Your task to perform on an android device: Pause the current Timer in the clock app
Image 0: 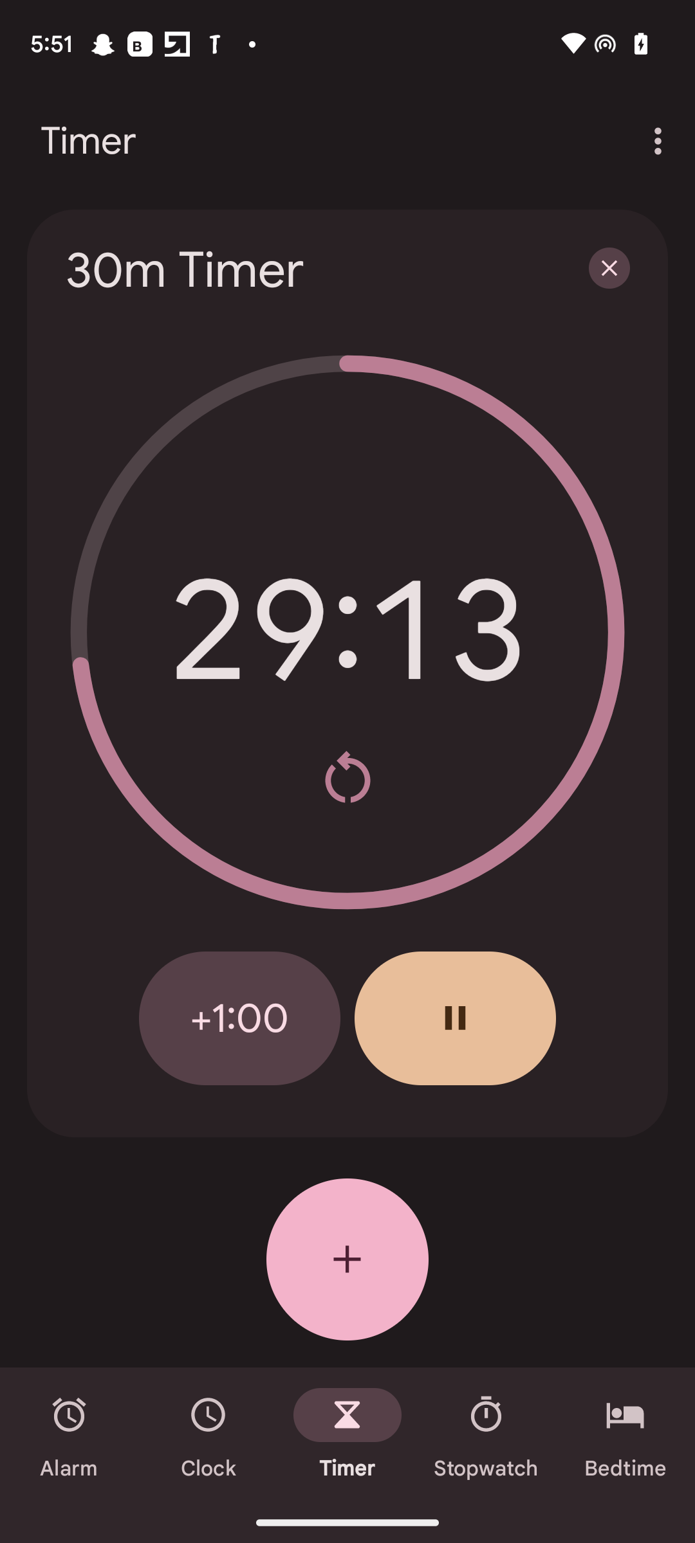
Click on the pause button.
Step 0: click (455, 1018)